Your task to perform on an android device: Open the Calendar app and create an event called My Birthday with a title, date, time, and location.
Image 0: 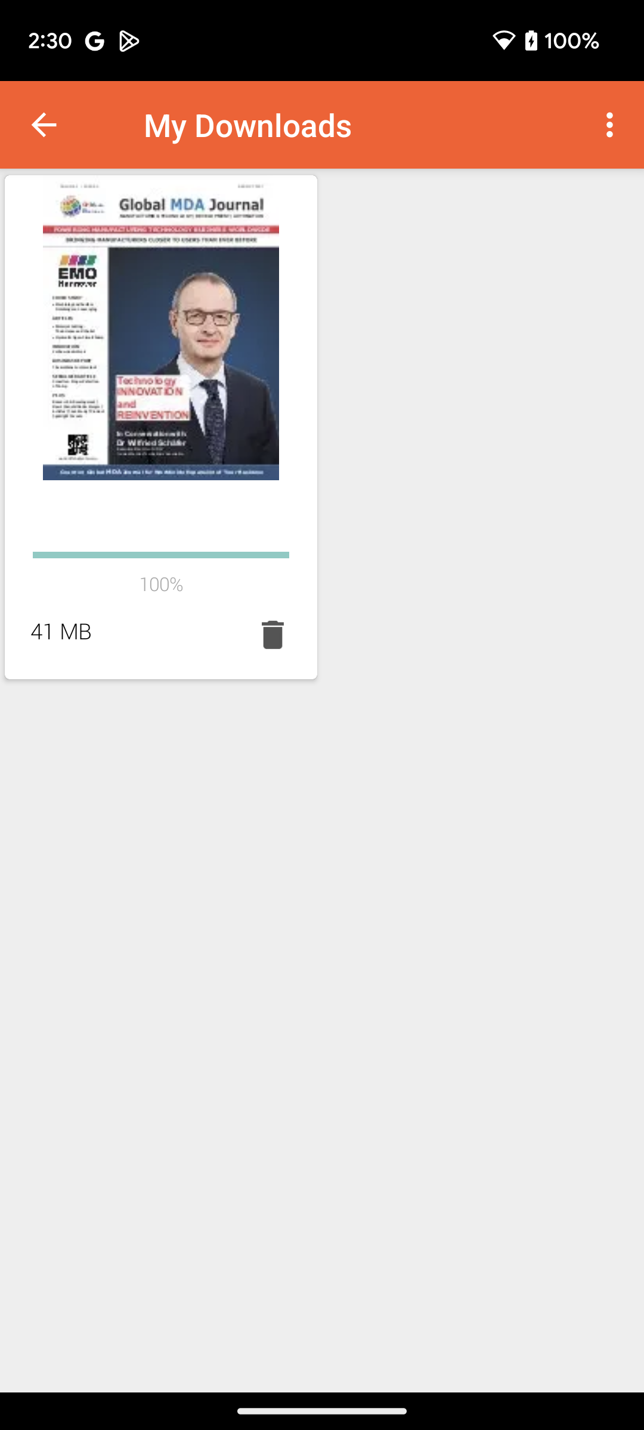
Open Calendar app
Step 0: open app "Calendar"
Image 1: 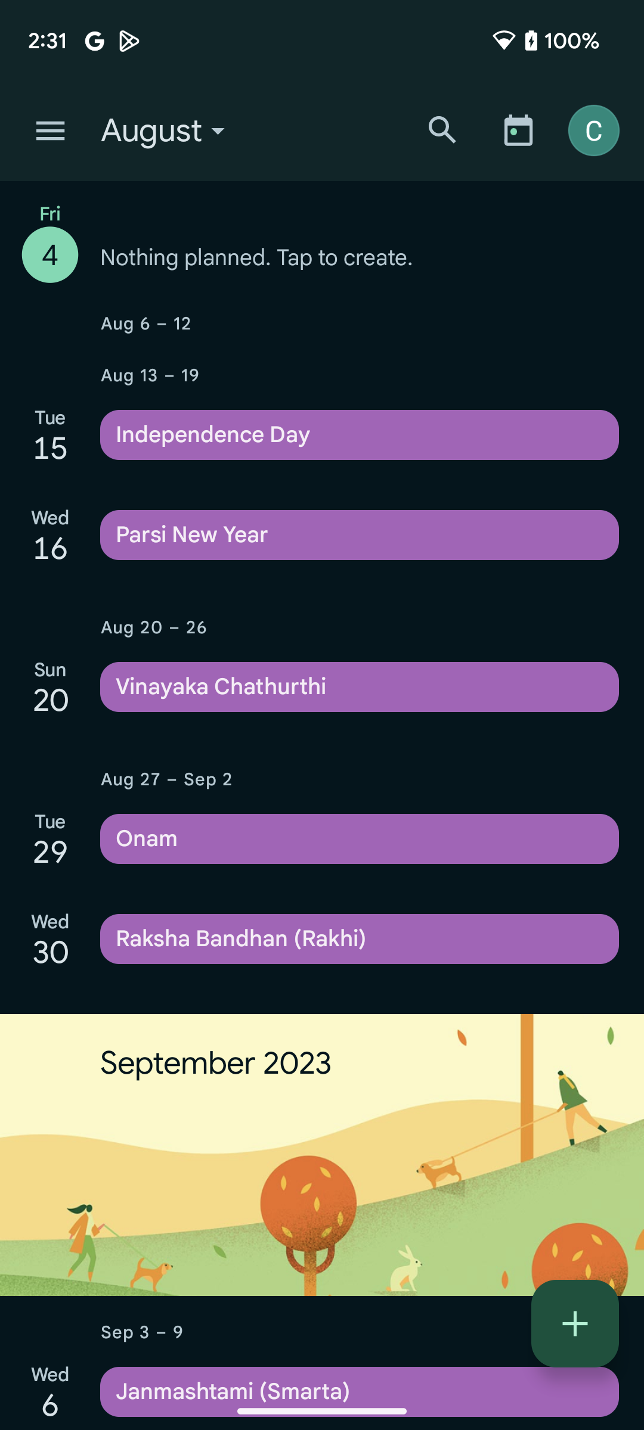
Click on the plus icon to create an event
Step 1: click (575, 1323)
Image 2: 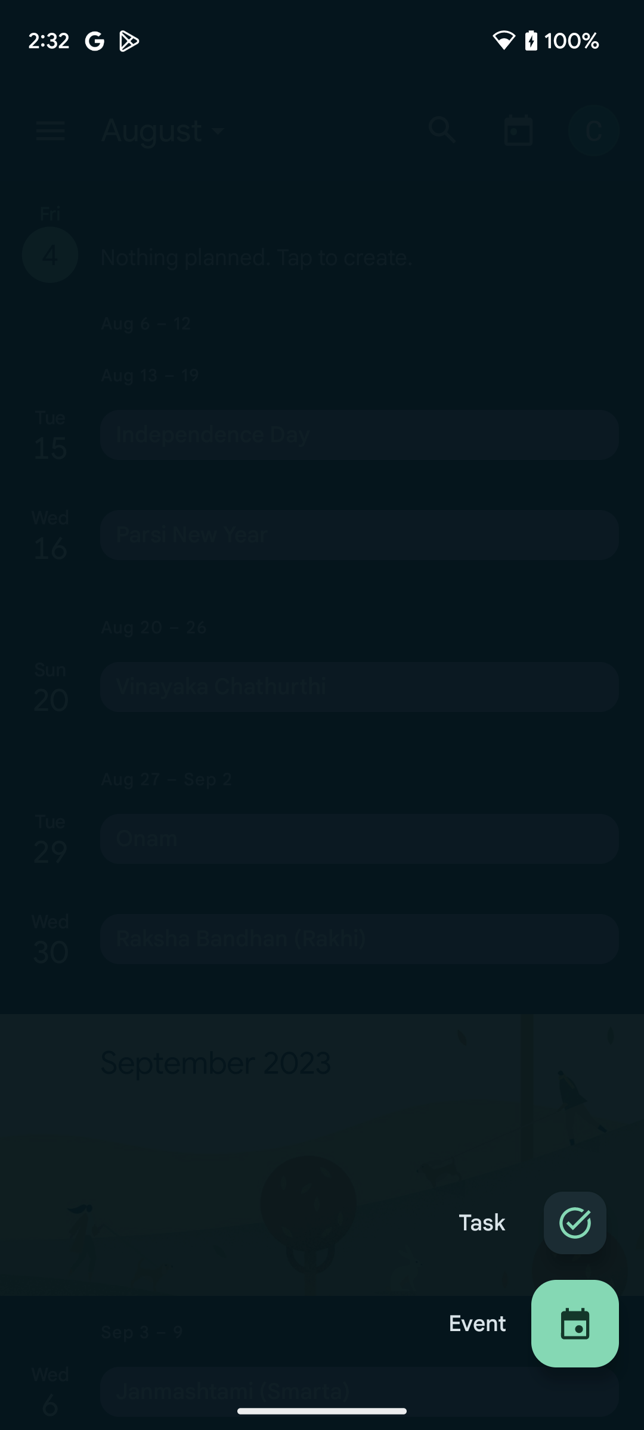
Select the Event option to create an event
Step 2: click (372, 1331)
Image 3: 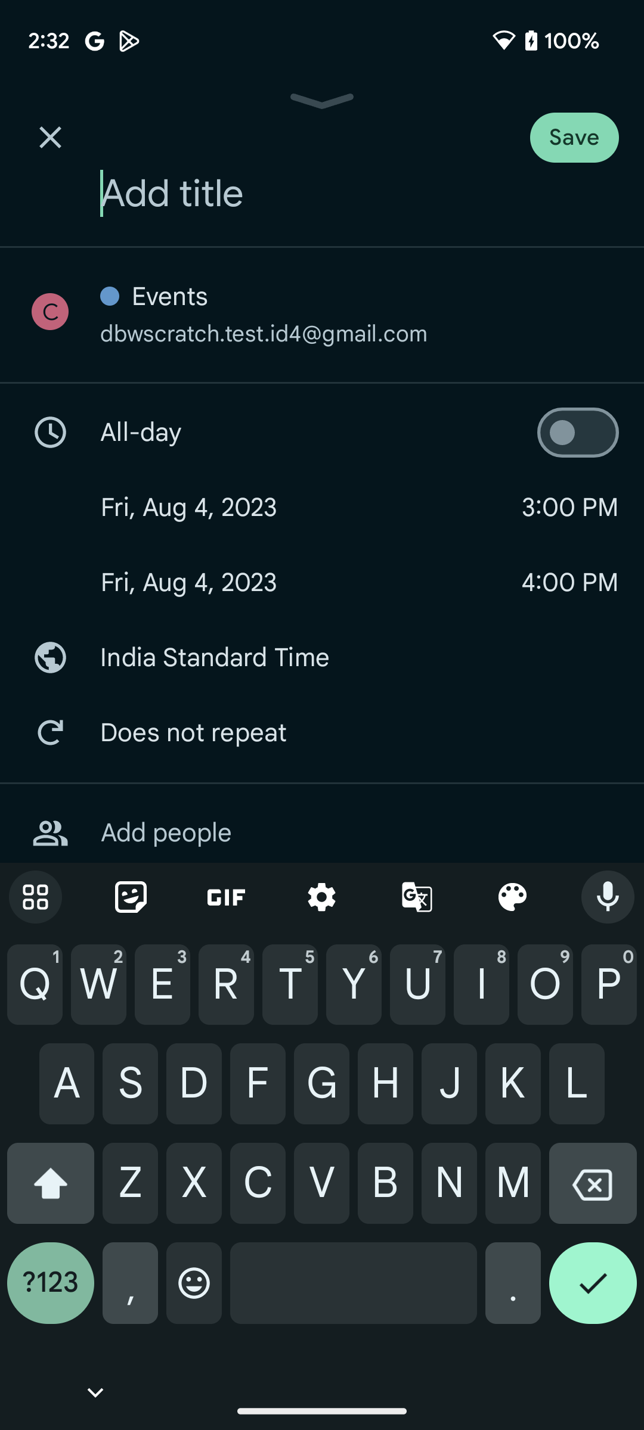
Type My Birthday in Add title section
Step 3: type "My Birthday"
Image 4: 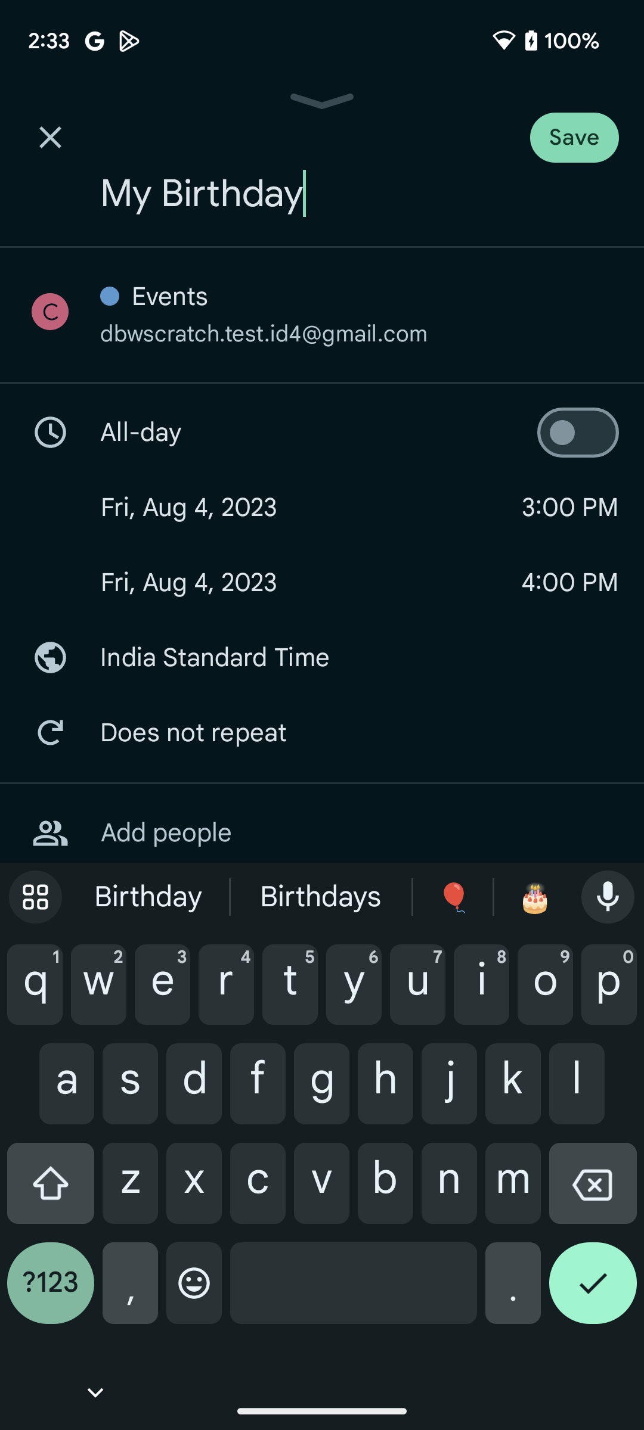
Click on the date section to set the date
Step 4: click (311, 508)
Image 5: 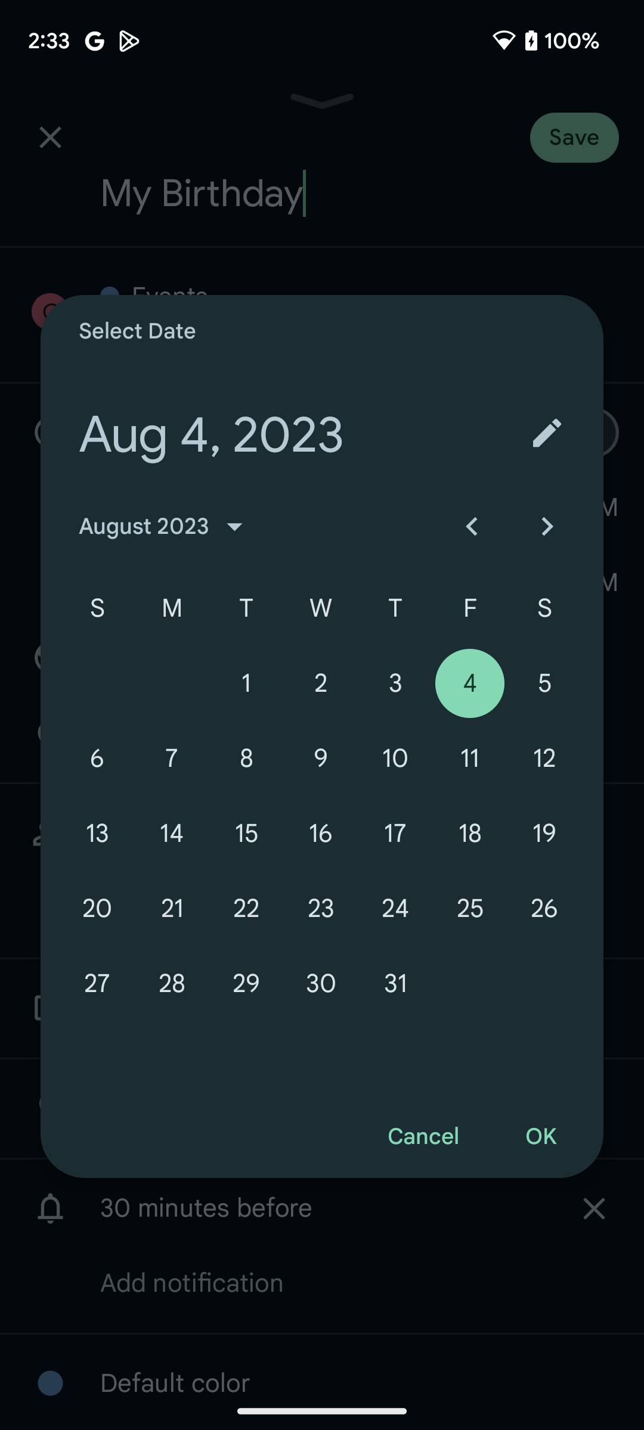
Select the date 5
Step 5: click (544, 683)
Image 6: 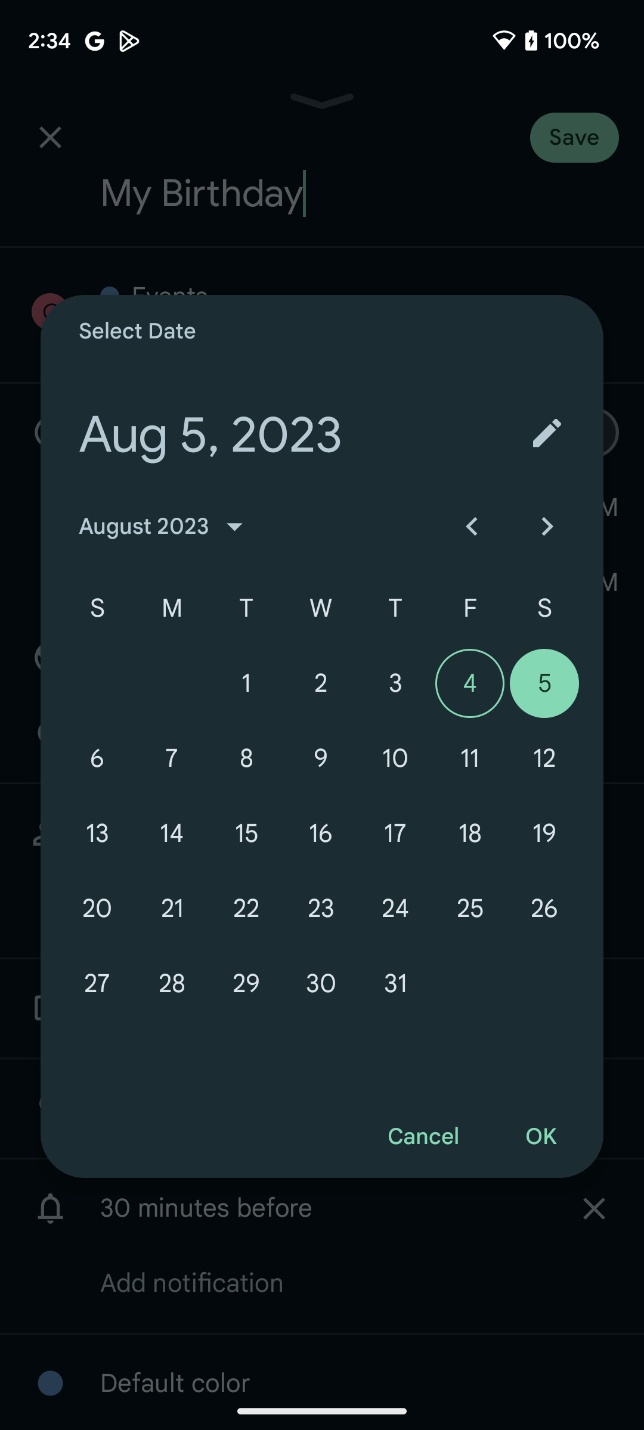
Click on OK button to save the date
Step 6: click (540, 1137)
Image 7: 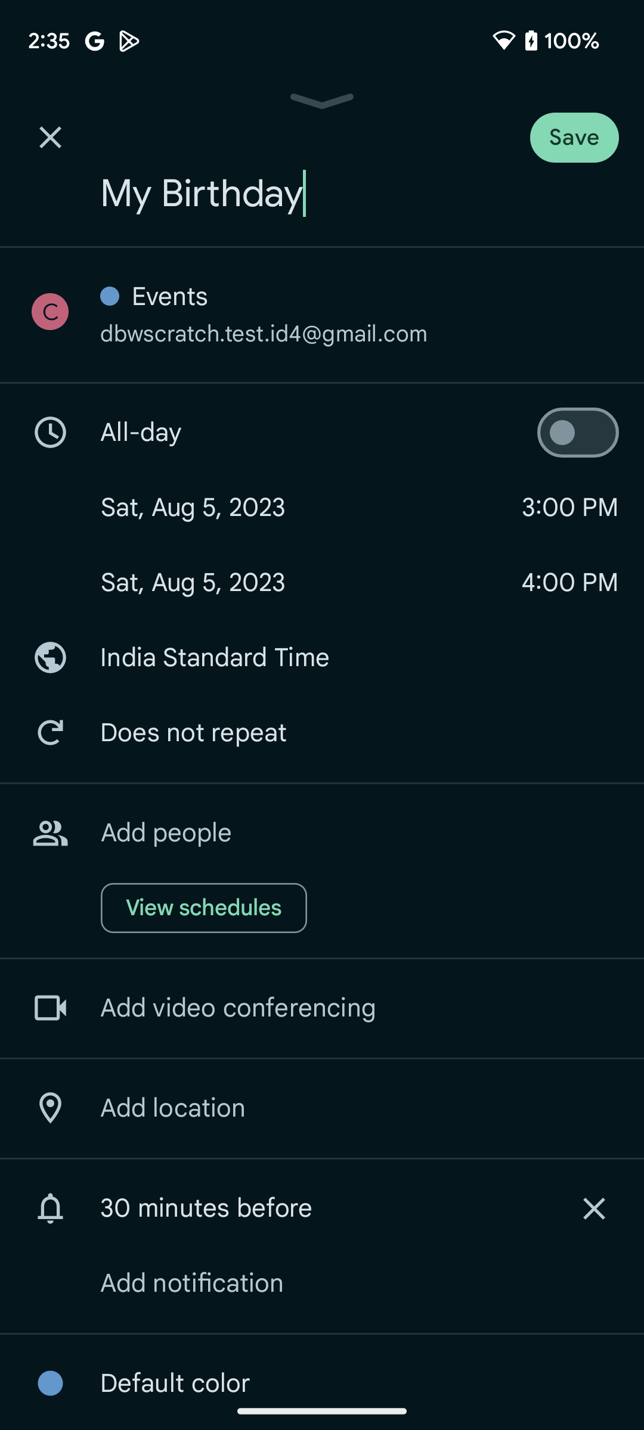
Click on the Toggle button of All day to set the time
Step 7: click (578, 433)
Image 8: 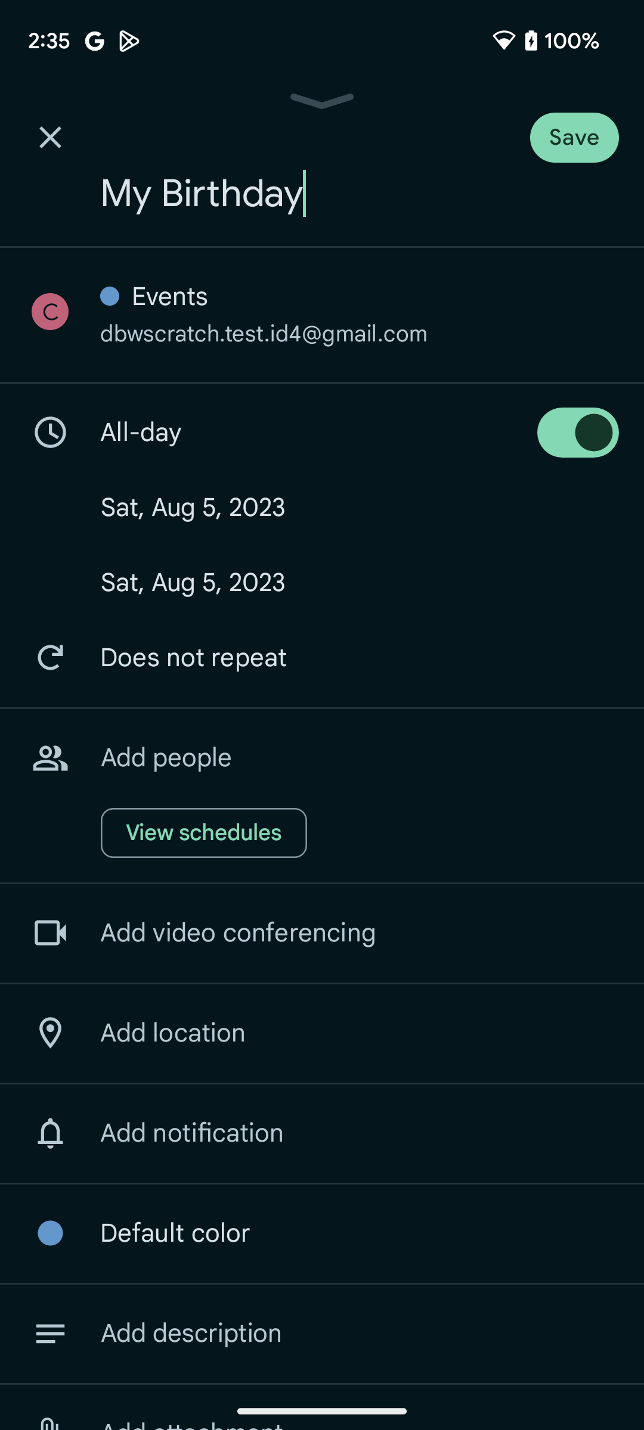
Click on the Add location option to select the location
Step 8: click (173, 1033)
Image 9: 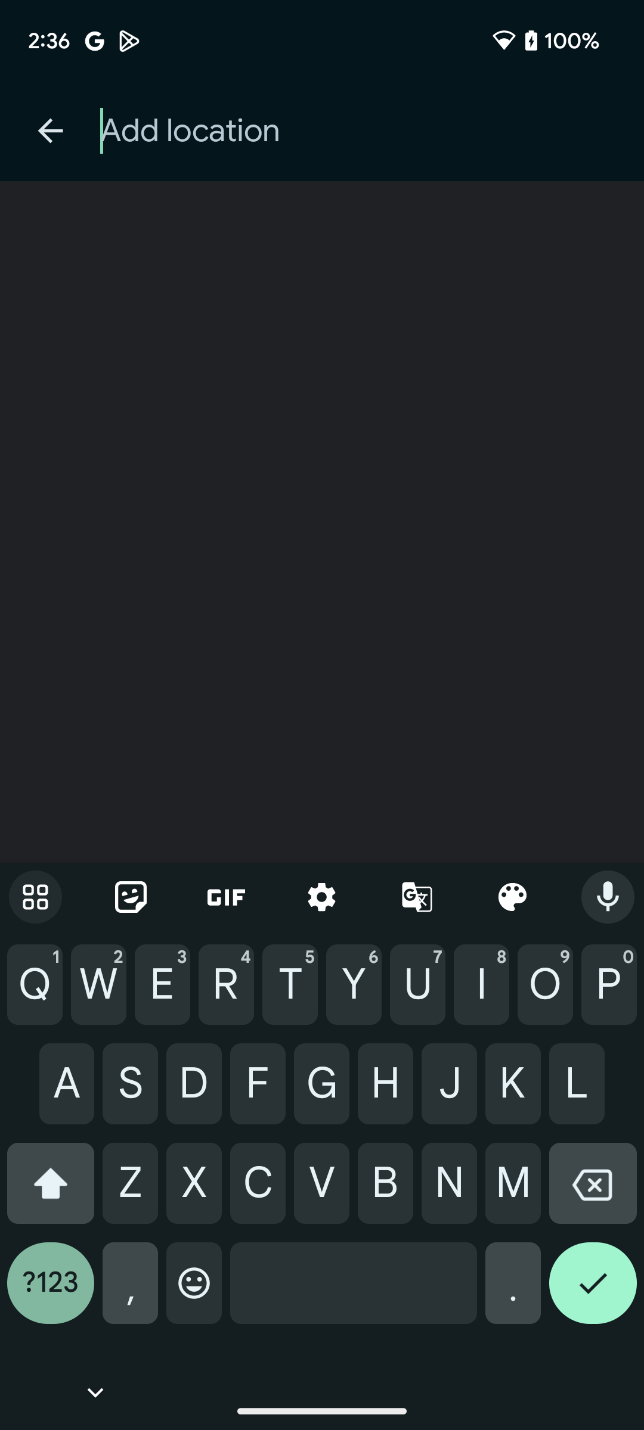
Type New York in Add location section
Step 9: type "New York"
Image 10: 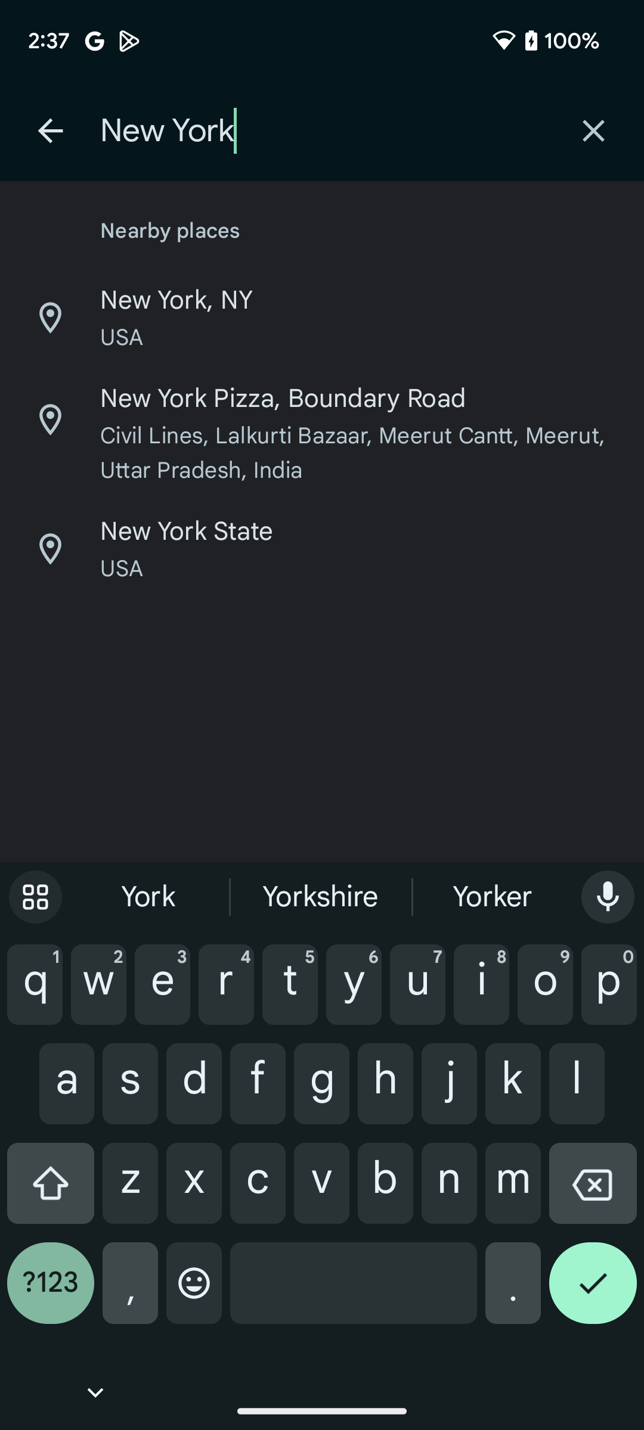
Click on the first suggested result to set the location
Step 10: click (322, 317)
Image 11: 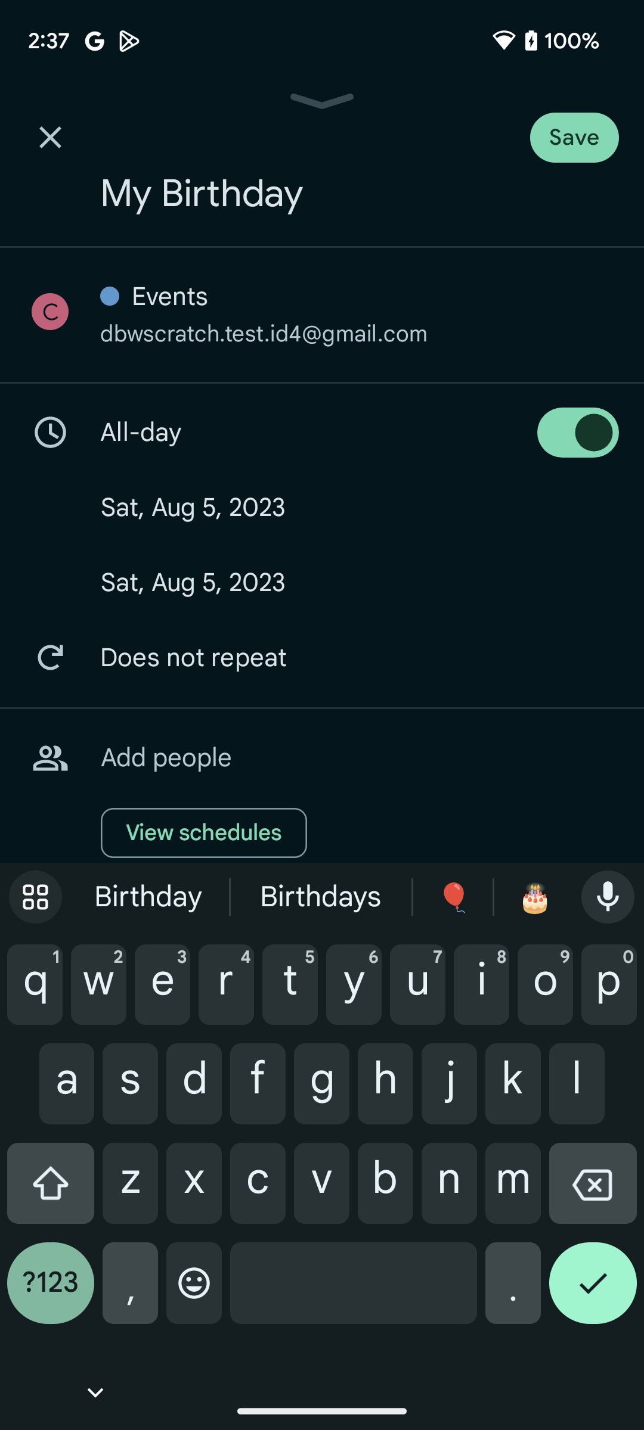
Click on the save button in the top right corner of the screen to save this event
Step 11: click (600, 130)